Your task to perform on an android device: View the details of American Airlines from Philadelphia to San Francisco in the Kiwi.com app.
Image 0: 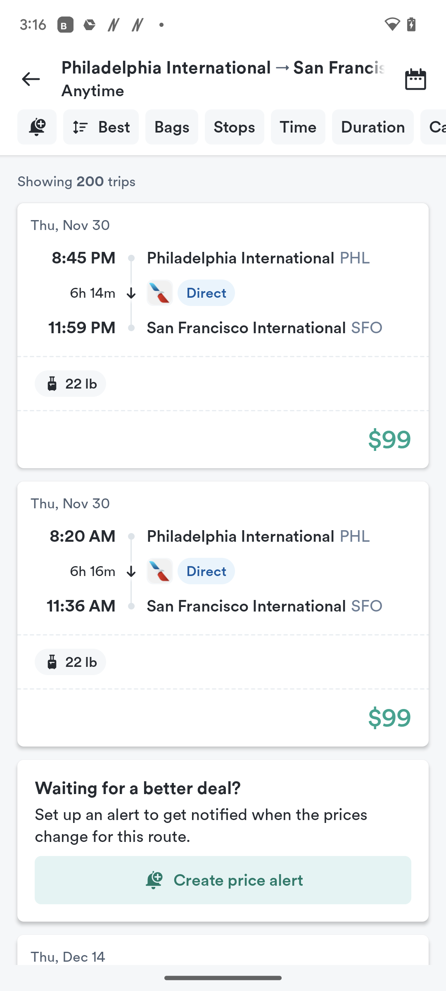
Click on the first option at the top of the screen.
Step 0: click (240, 258)
Image 1: 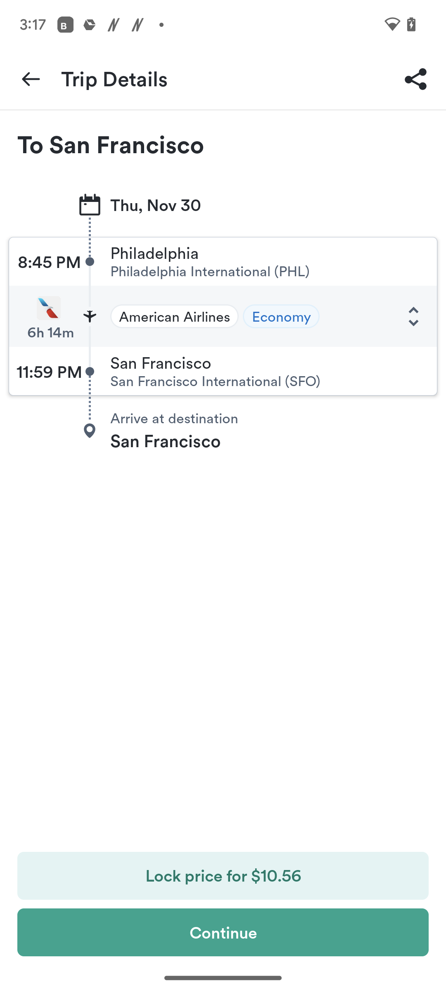
Click on Economy in the middle of the screen.
Step 1: click (281, 316)